Your task to perform on an android device: Last time I traveled to the Netherlands and i forgot to take an exchange of 200  ANG to GBP , so i want to know the current value of 200 ANG in GBP with the help of all currency converter app.
Image 0: 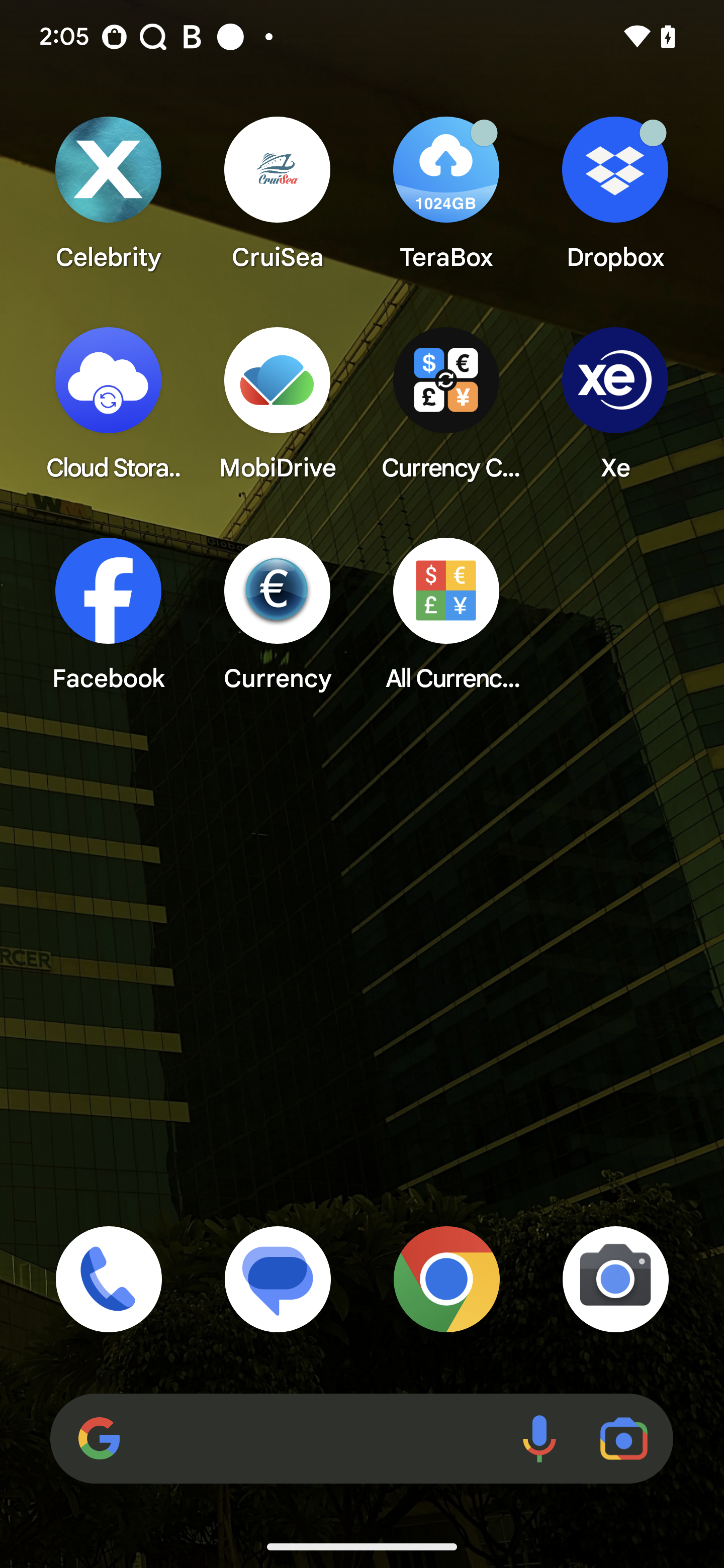
Open All Currency converter app
Step 0: open app "All Currency Converter"
Image 1: 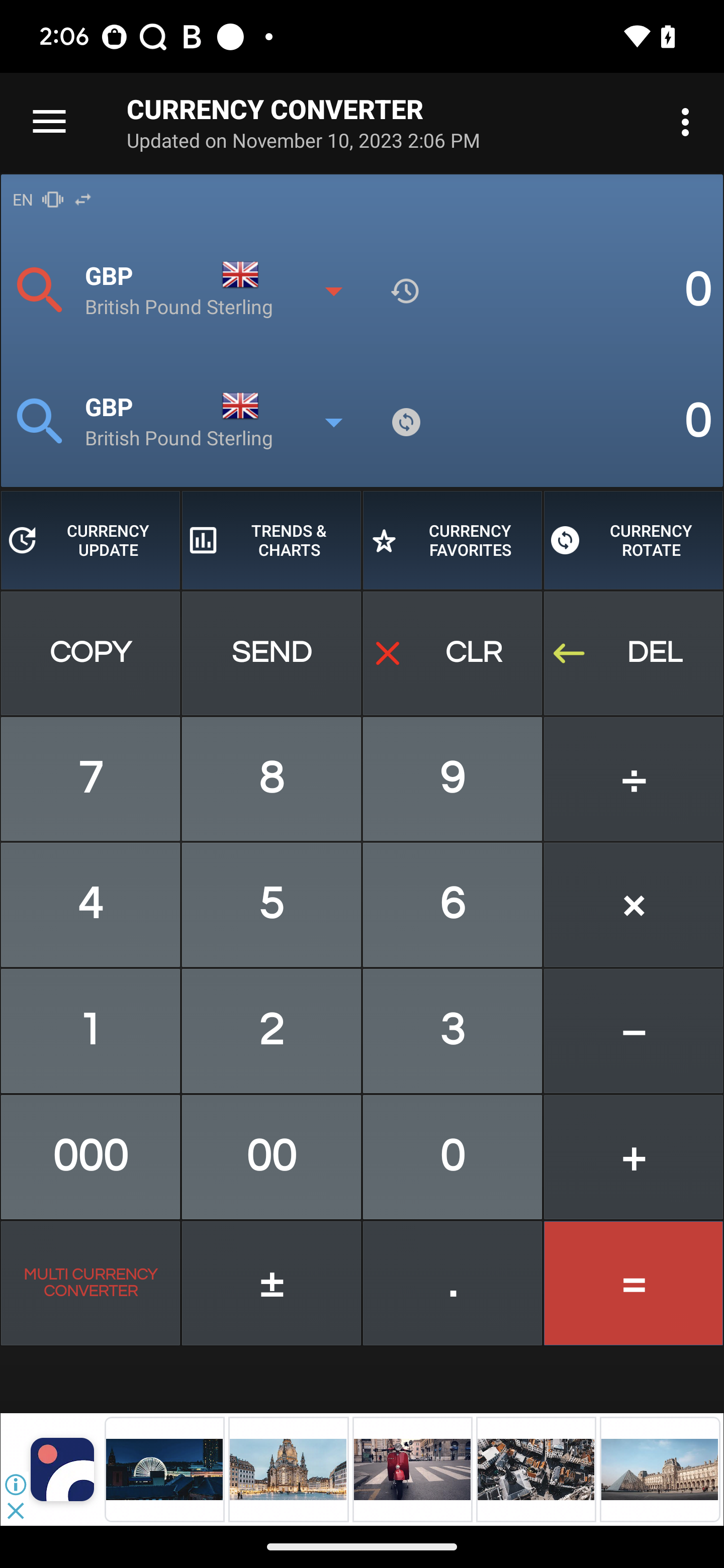
Click on the currency icon to select the currency
Step 1: click (136, 275)
Image 2: 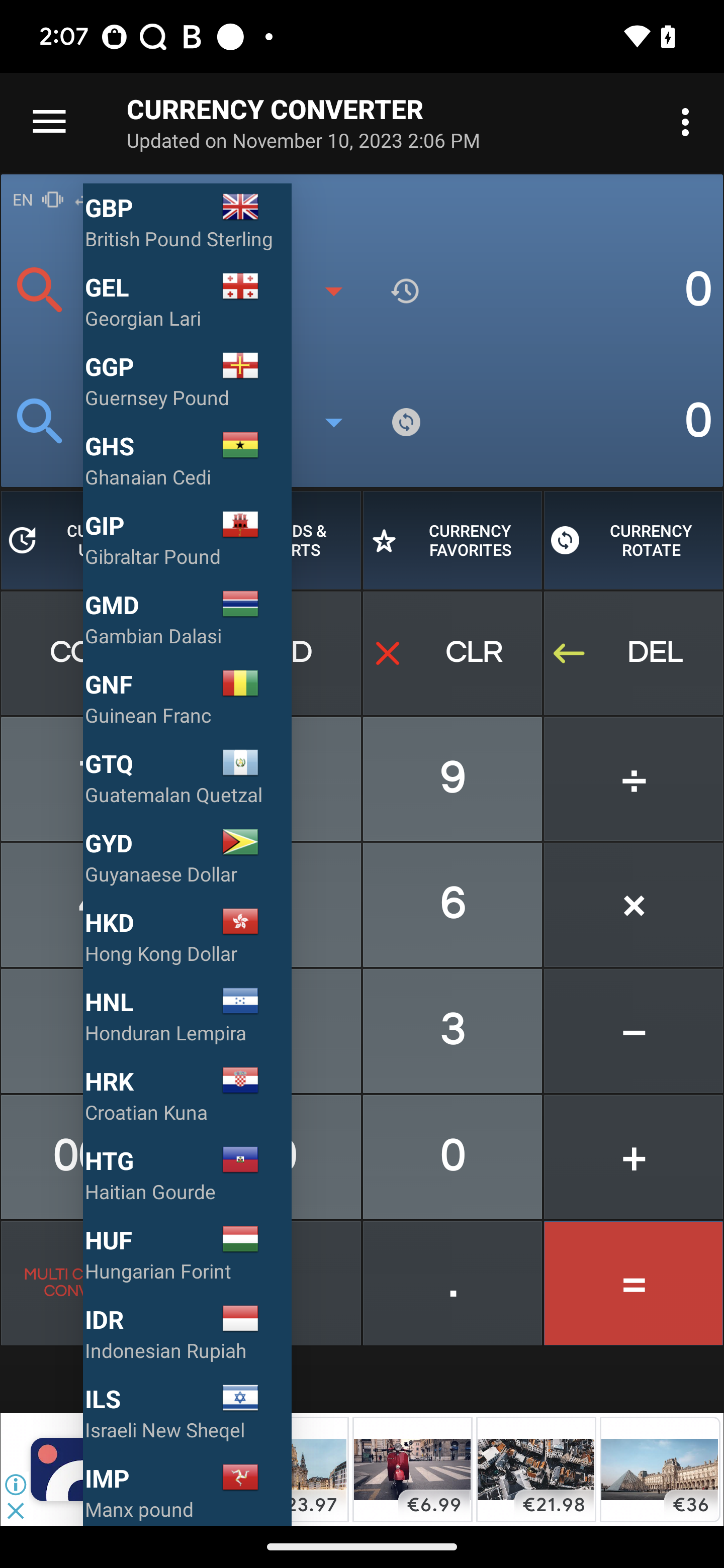
Swipe down on the screen
Step 2: scroll up
Image 3: 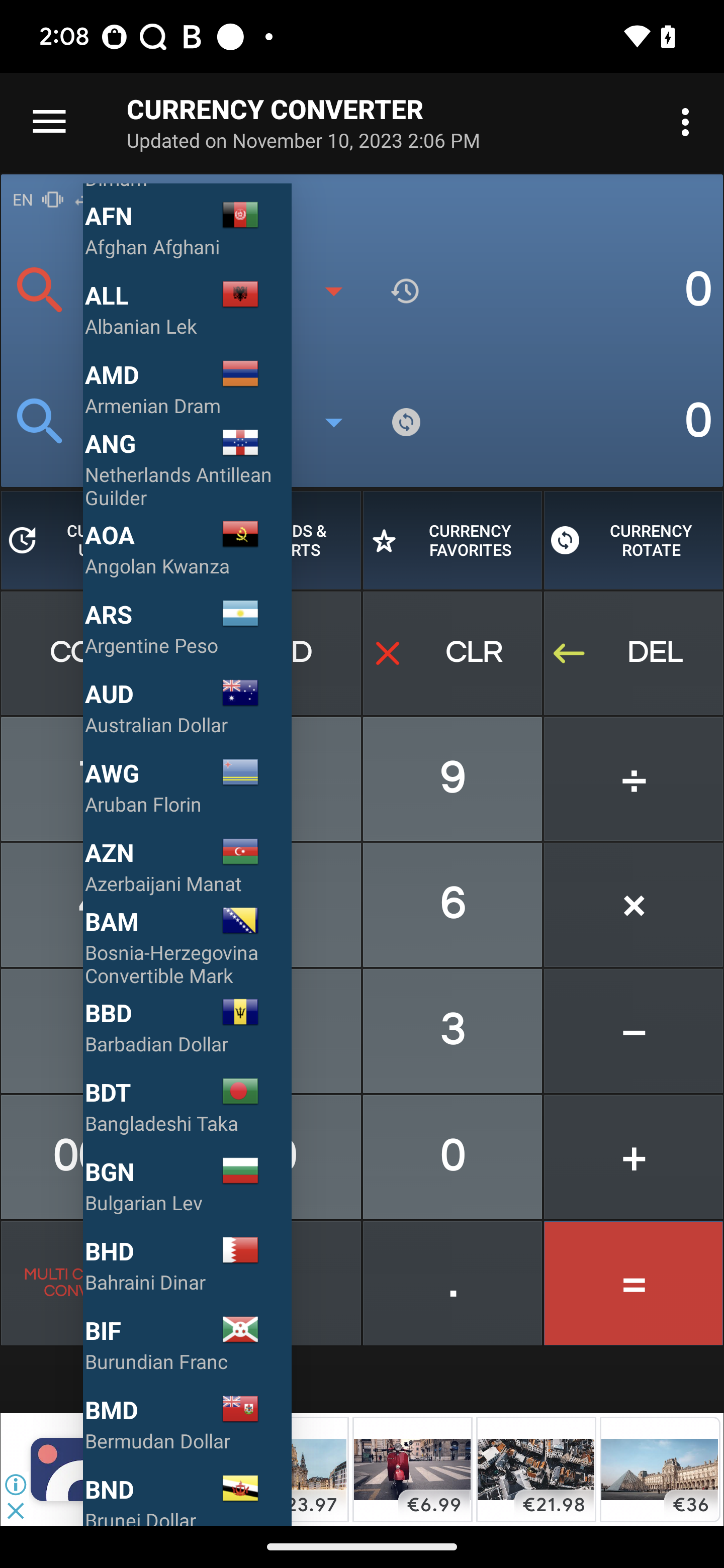
Click on the ANG currency
Step 3: click (188, 485)
Image 4: 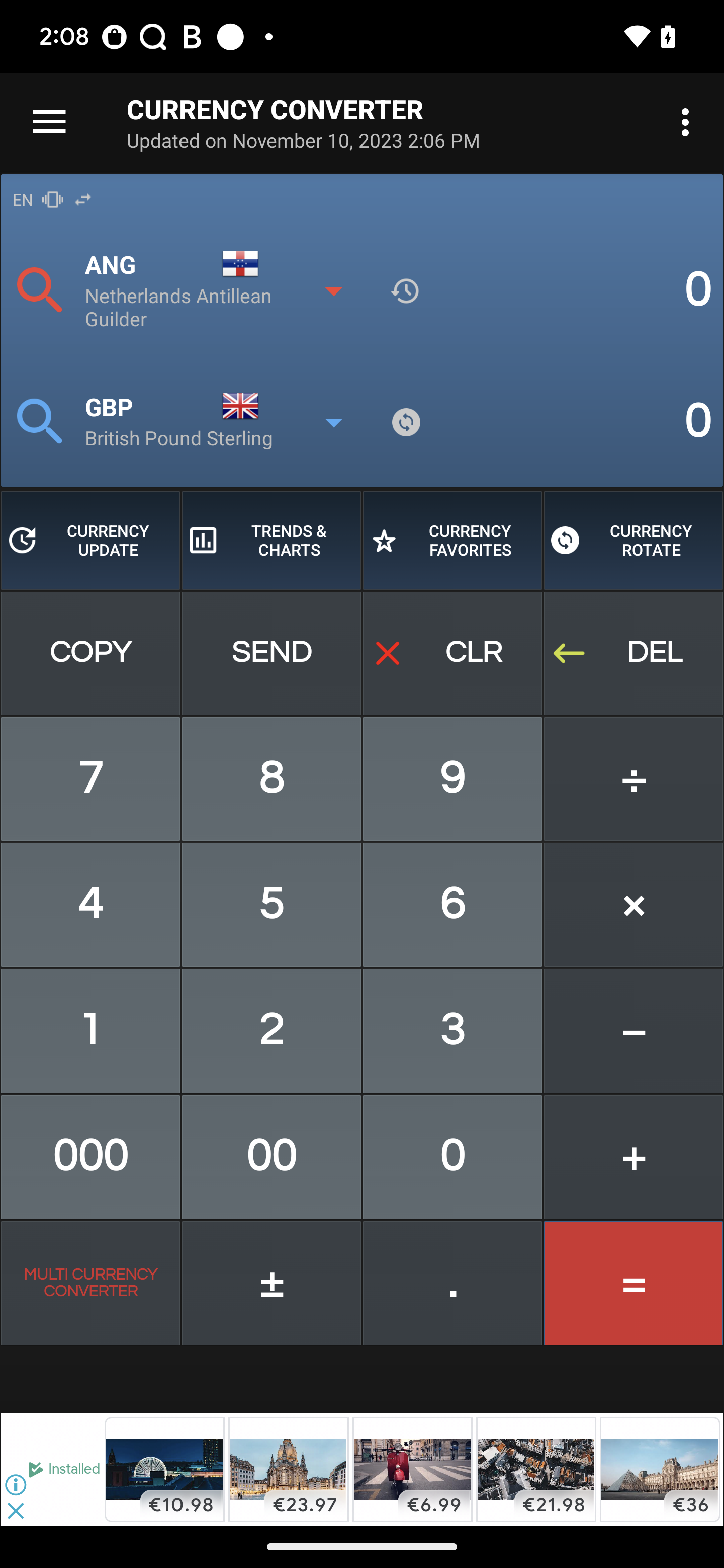
Click two to select the amount
Step 4: click (297, 1054)
Image 5: 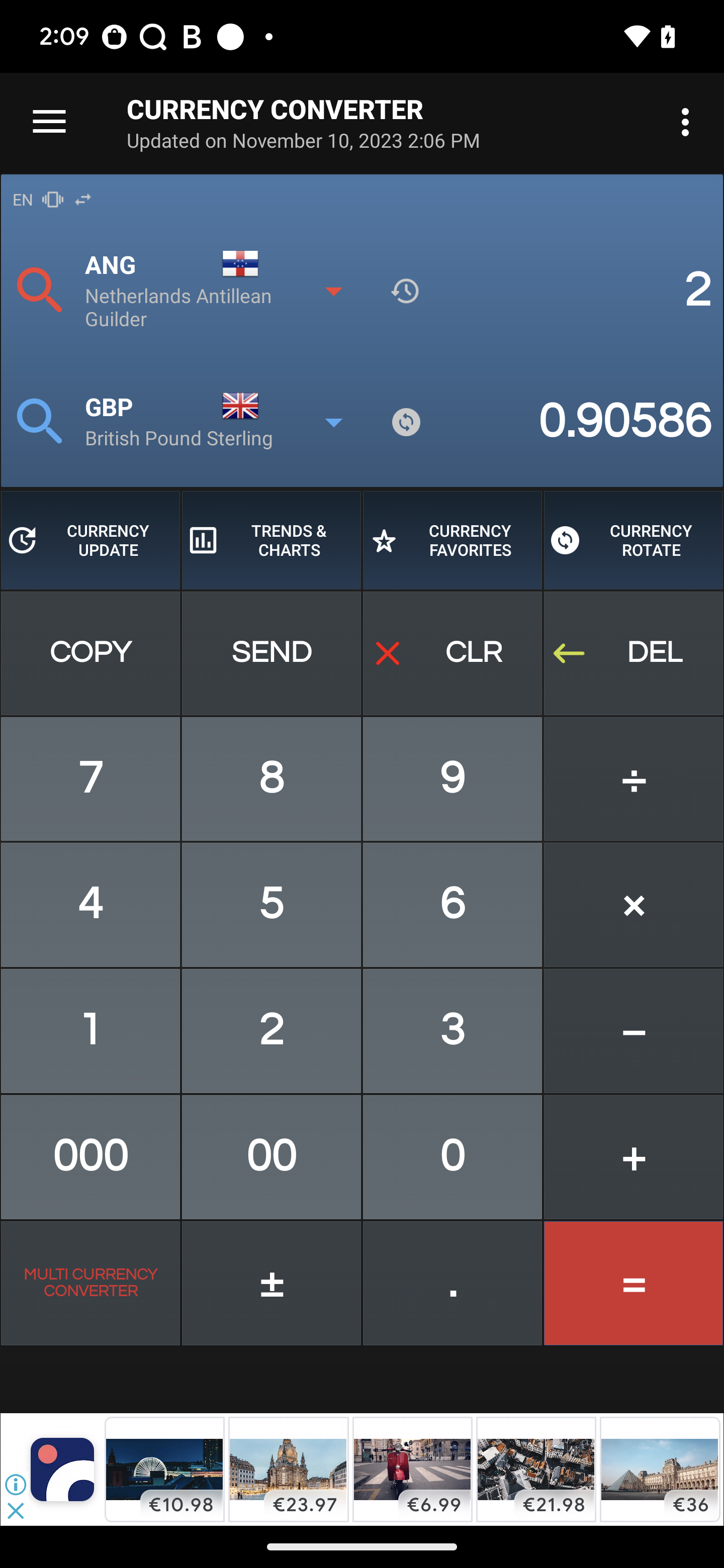
Click on the 00 option to input the value
Step 5: click (271, 1157)